Your task to perform on an android device: Open the Zoho Meet app , view the scheduled meetings .
Image 0: 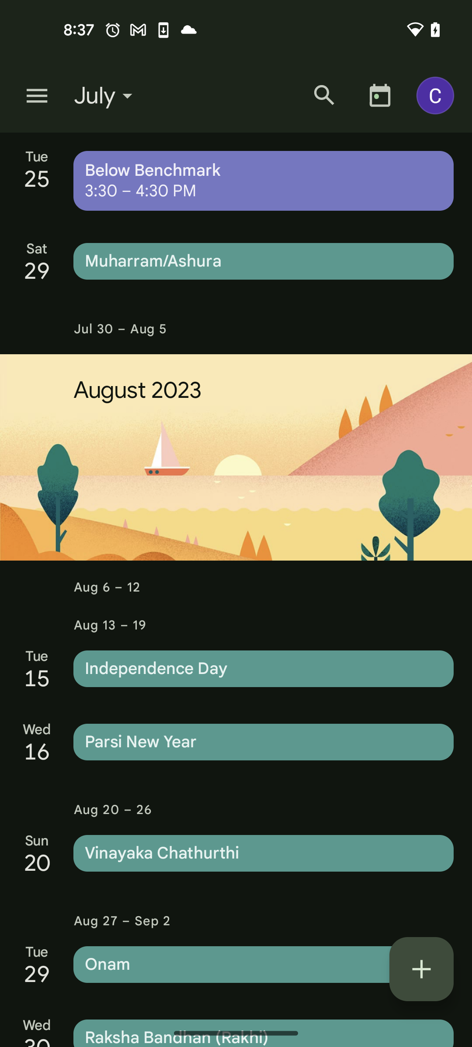
Open the Zoho Meet app
Step 0: open app "Zoho Meeting"
Image 1: 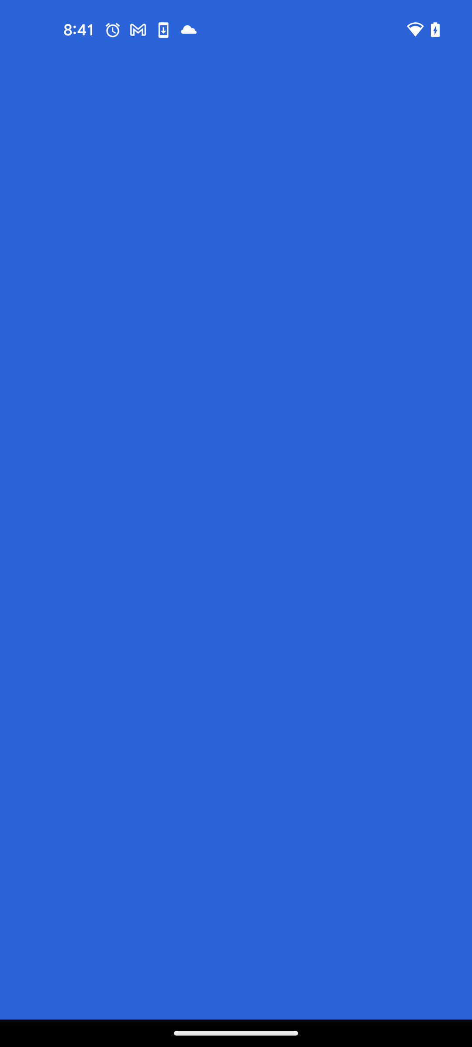
Open the Zoho Meet app
Step 1: wait
Image 2: 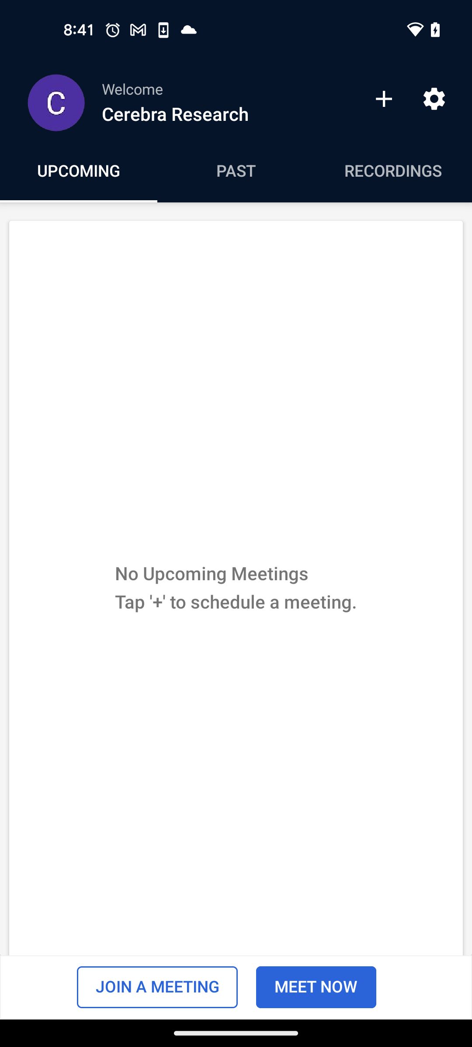
Go to the Past section
Step 2: click (236, 170)